Your task to perform on an android device: Change the video quality of How to Make a Workbench from 480p to 720p in the settings.
Image 0: 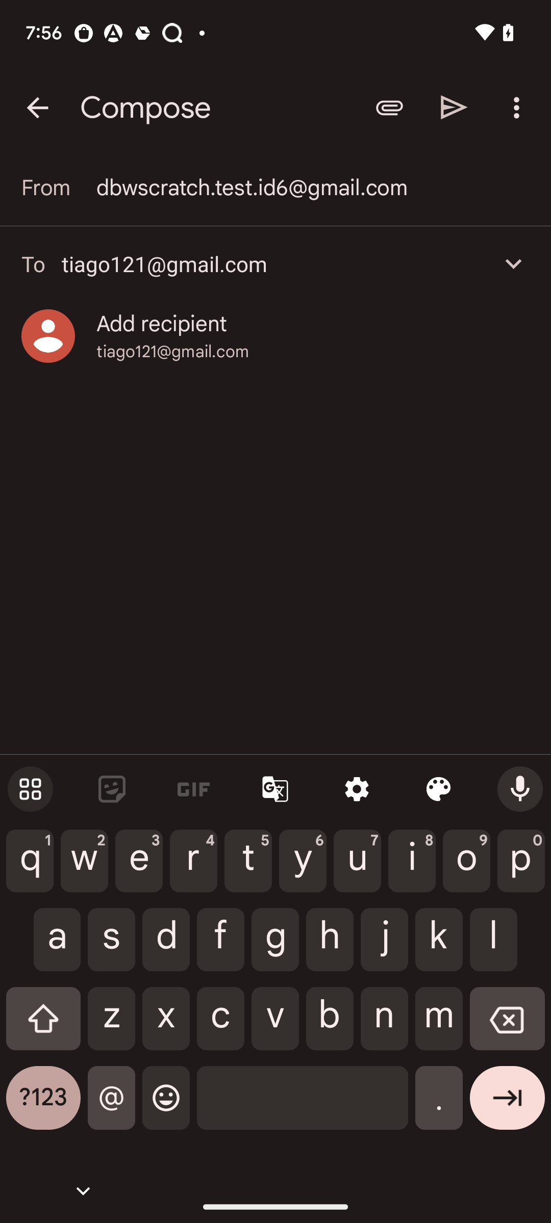
go back to the previous page
Step 0: press back button
Image 1: 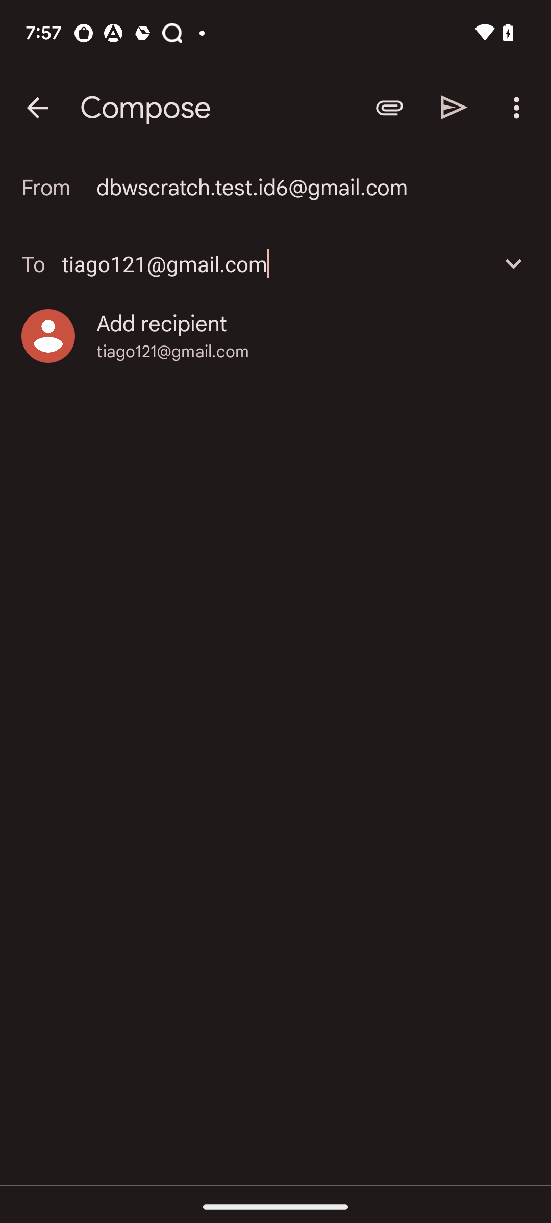
go back to the previous page
Step 1: press back button
Image 2: 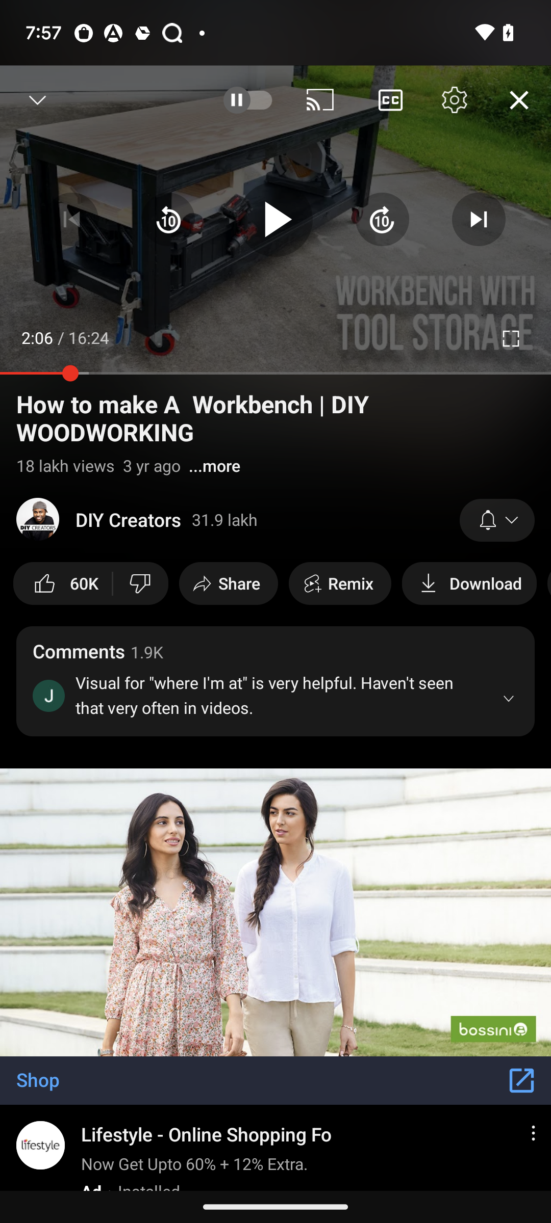
go to the settings option at the top right corner of the screen
Step 2: click (454, 100)
Image 3: 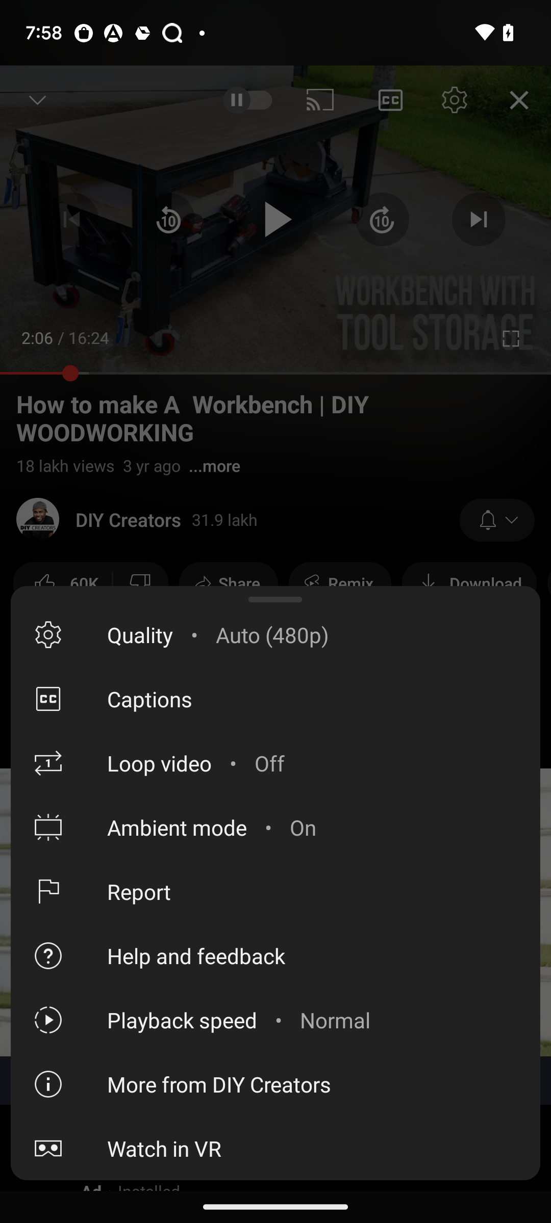
Click on the Quality option
Step 3: click (118, 634)
Image 4: 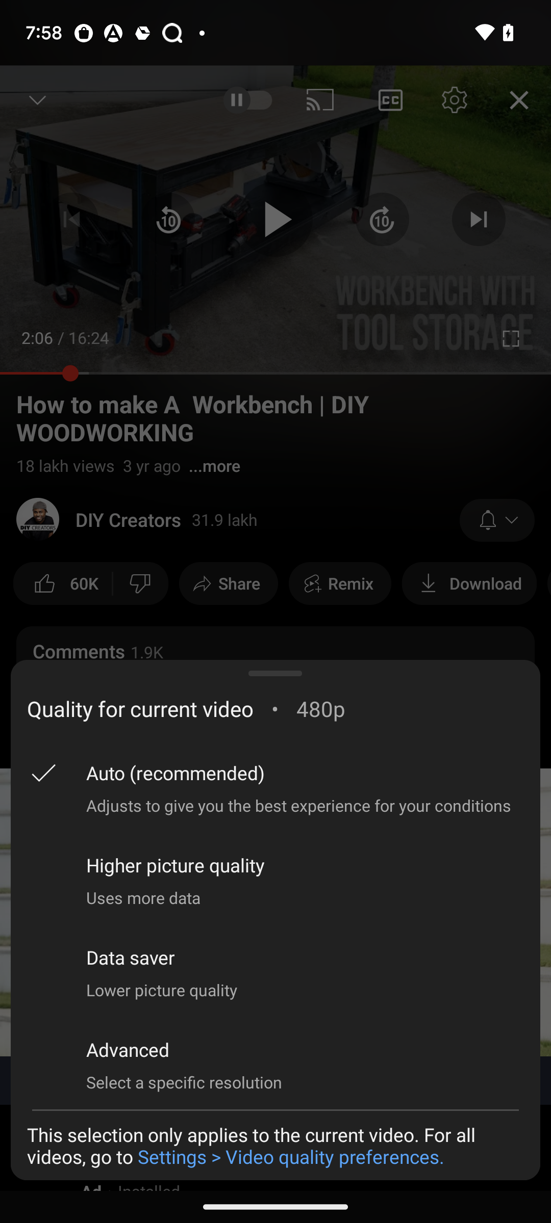
Click on the Advance
Step 4: click (103, 1065)